Your task to perform on an android device: Read the reviews of the Calia 4mm power grip yoga mat on the Dicks sporting goods app.
Image 0: 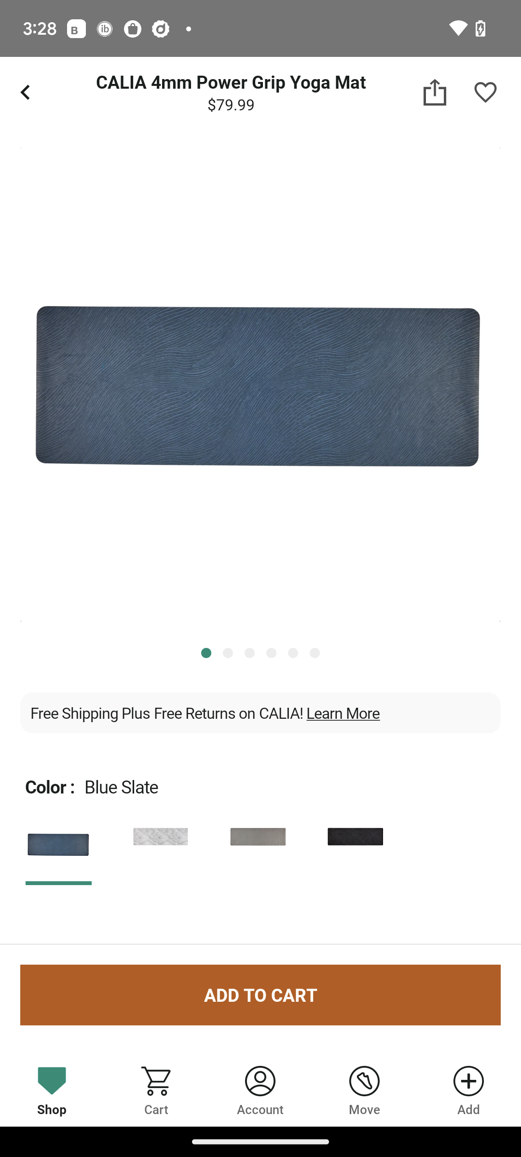
Scroll up
Step 0: scroll down
Image 1: 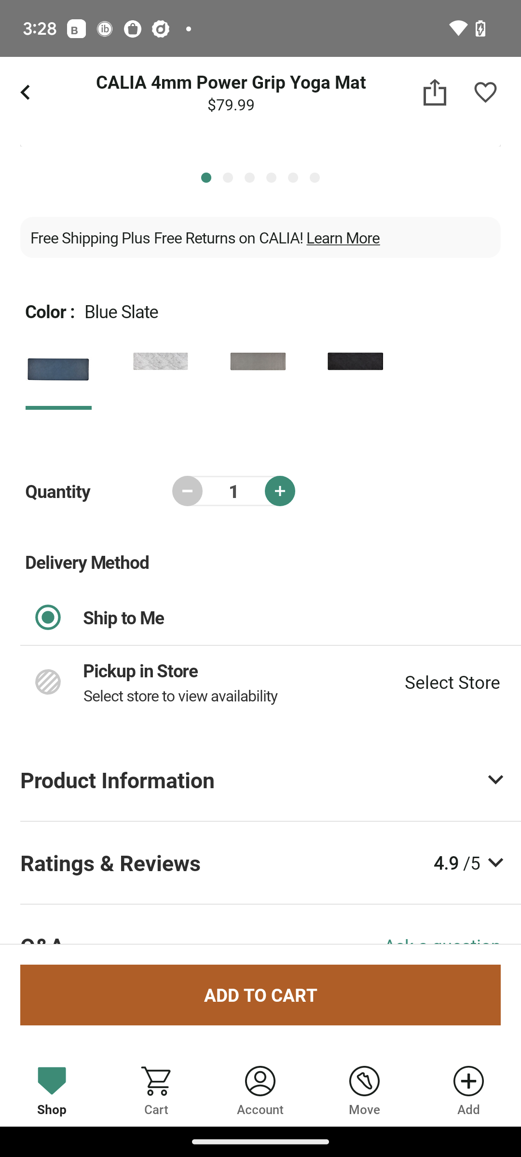
Click on ratings and reviews in the middle left of the screen.
Step 1: click (260, 862)
Image 2: 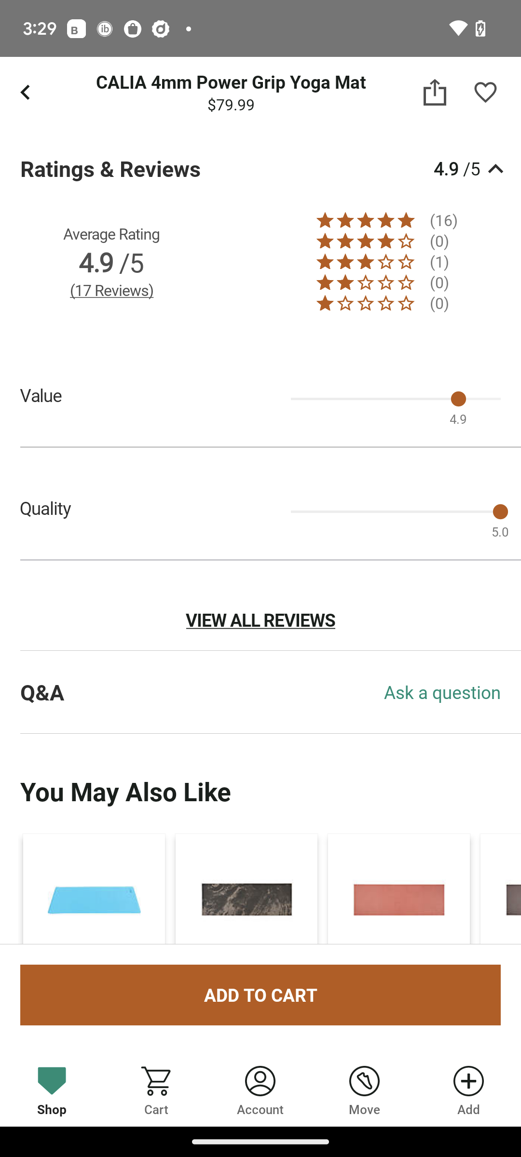
Click on view all reviews in the middle of the screen.
Step 2: click (260, 619)